Your task to perform on an android device: I would want to identify the plants by snapping a picture of them on the Blossom app to learn about which species they are.
Image 0: 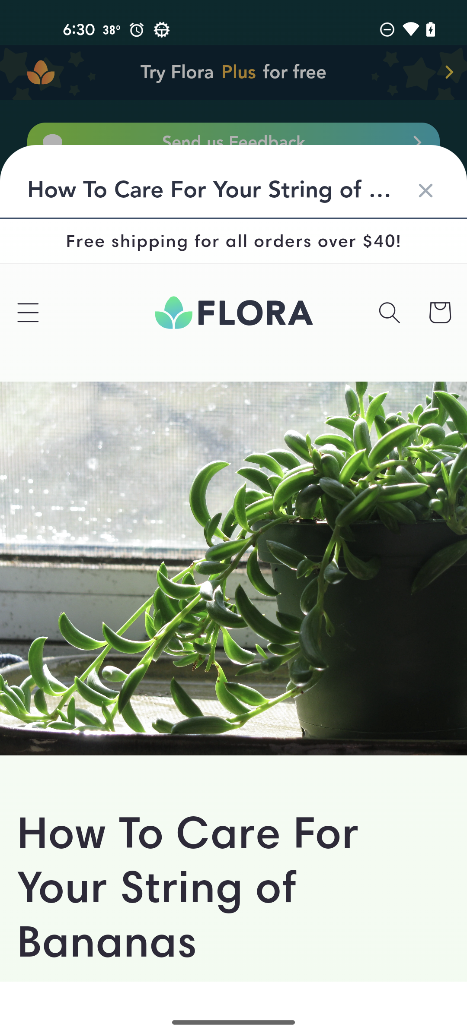
open the Blossom app
Step 0: open app "Blossom"
Image 1: 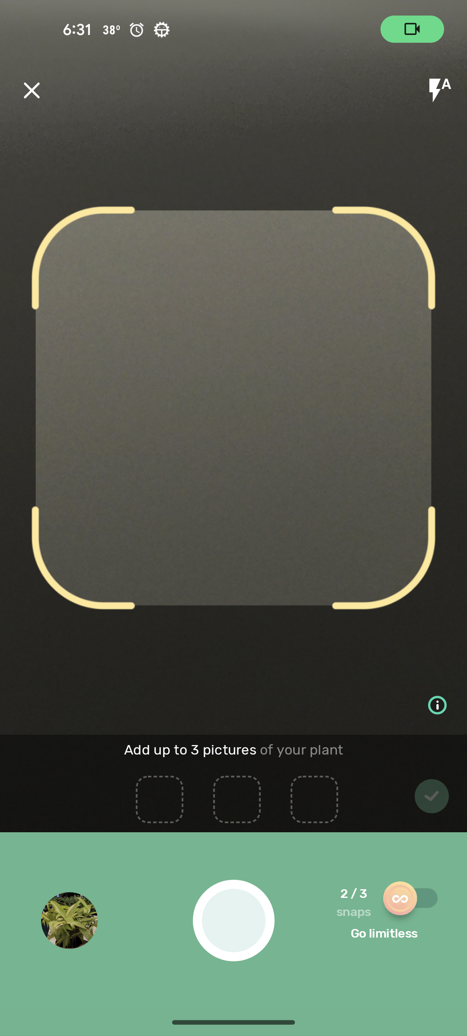
Click on the button 
Step 1: click (233, 920)
Image 3: 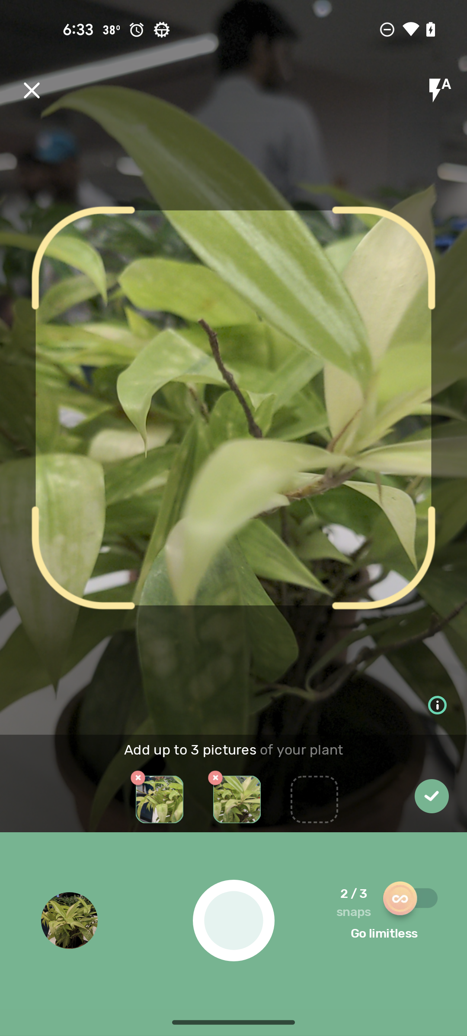
Click on the button 
Step 3: click (233, 920)
Image 4: 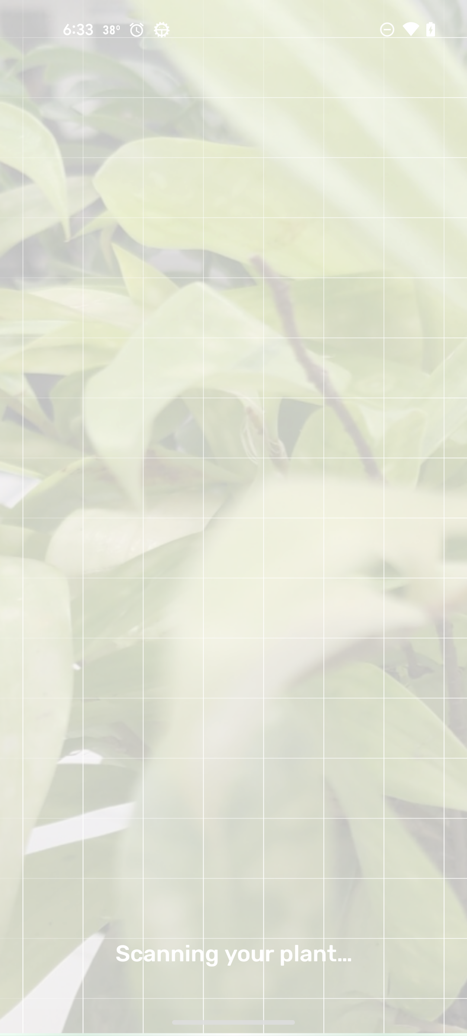
Click on the button 
Step 4: wait